Your task to perform on an android device: My son Andreas Wagner is living in Berlin, Germany, I want to discuss something on phone call, but I don't want to disturb him during his sleeping time, so view the time for Berlin, Germany in the clock app.
Image 0: 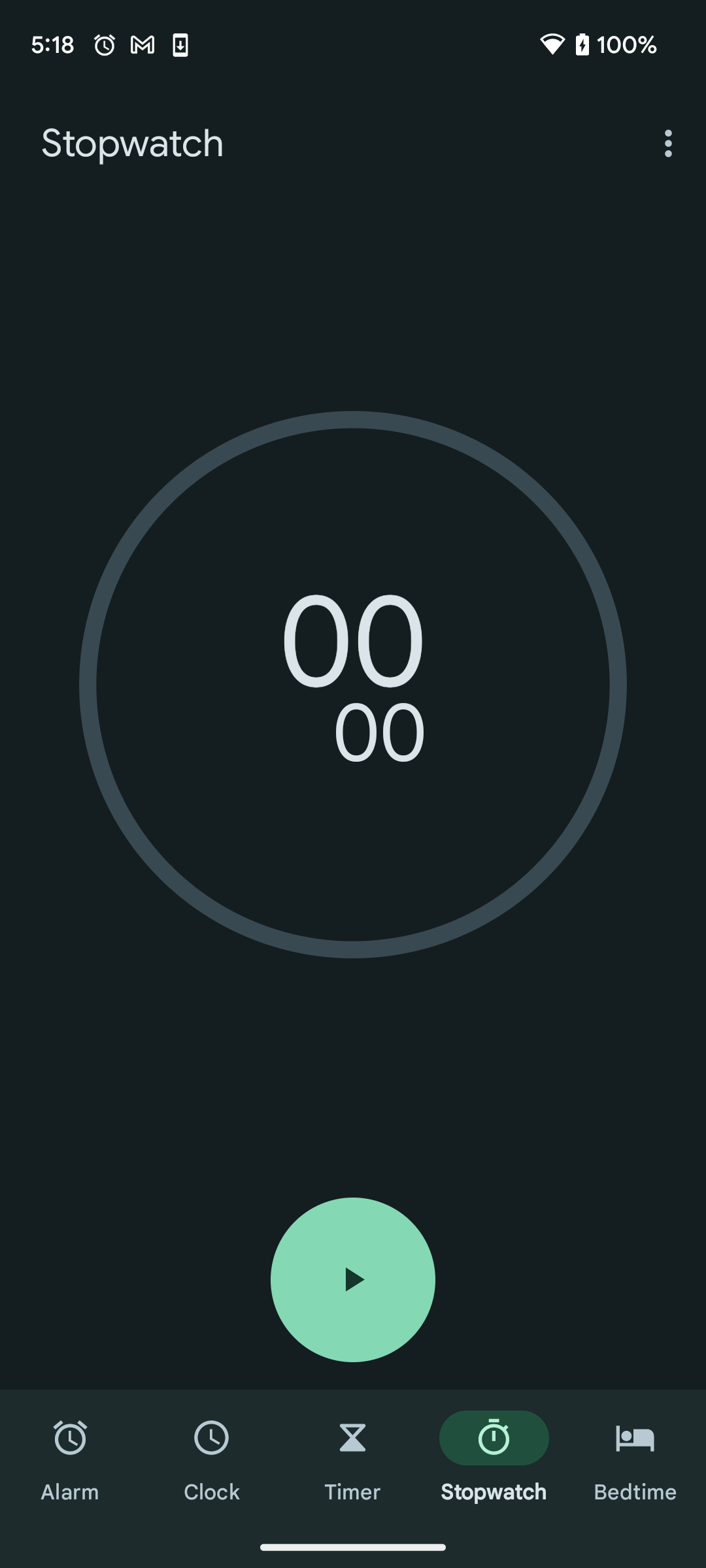
Click on the Clock tab at the bottom of the screen to view the time for Berlin, Germany
Step 0: click (212, 1458)
Image 1: 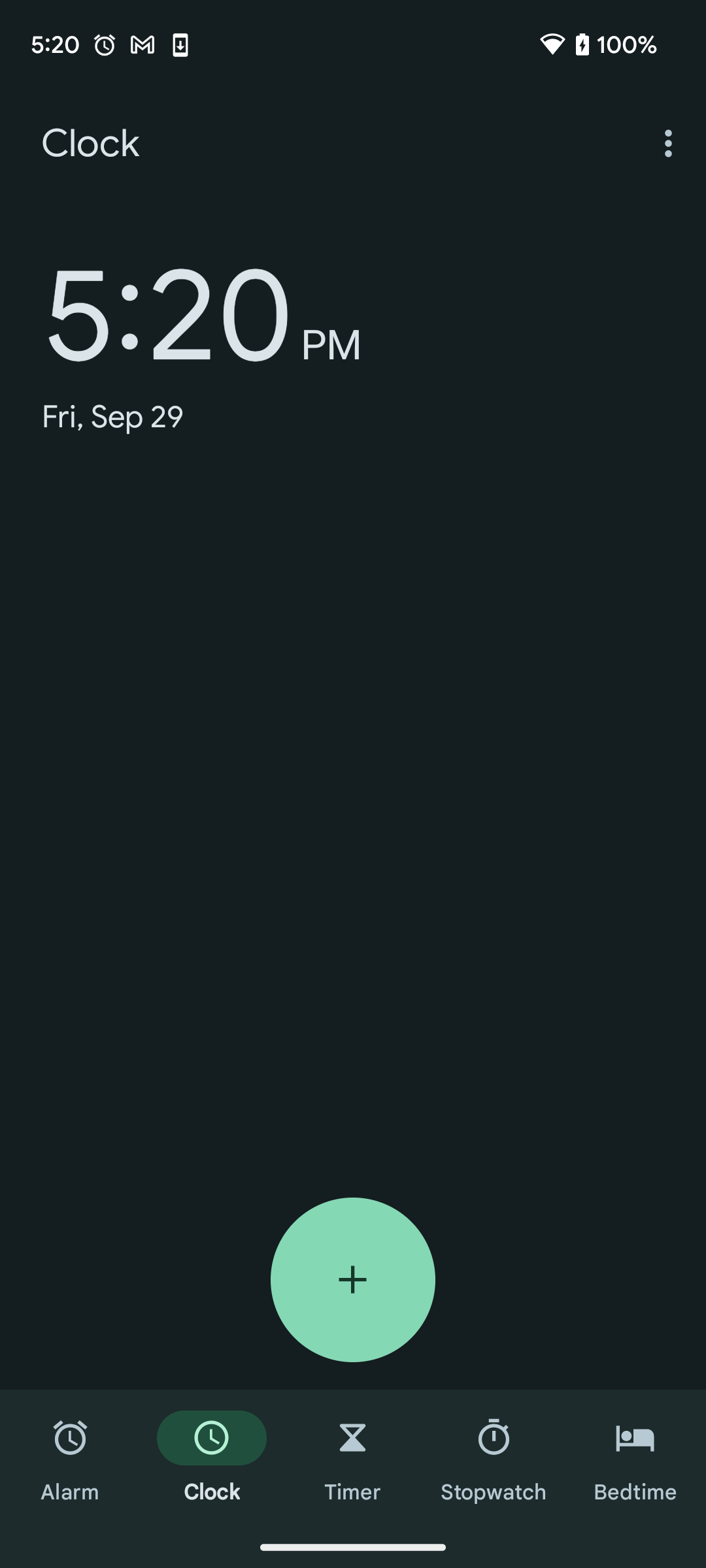
Click on the plus icon at the bottom of the screen to search the city name 
Step 1: click (353, 1279)
Image 2: 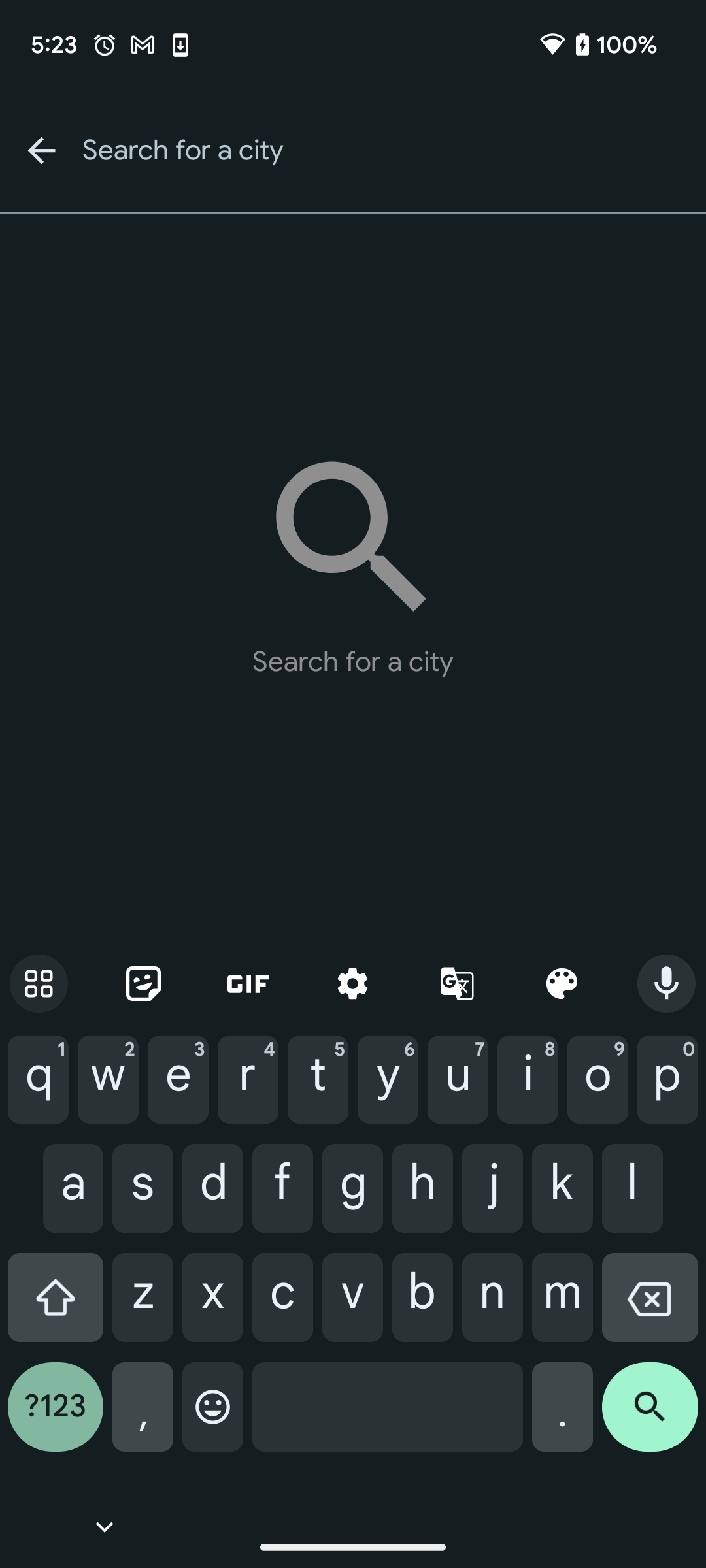
Type Berlin, Germany in the search bar at the top of the screen
Step 2: type "Berlin, Germany"
Image 3: 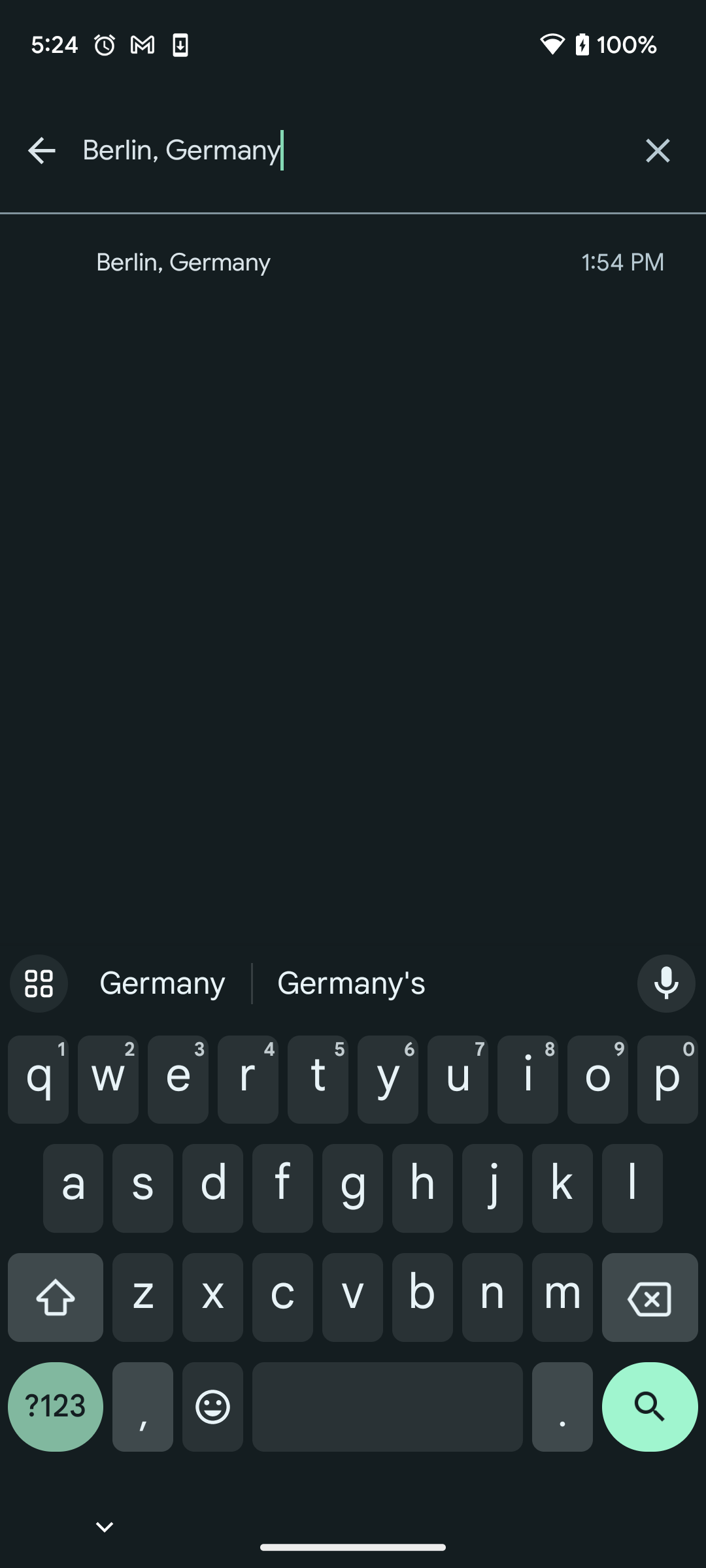
Click on the search icon at the bottom right corner of the screen to view the search result
Step 3: click (650, 1417)
Image 4: 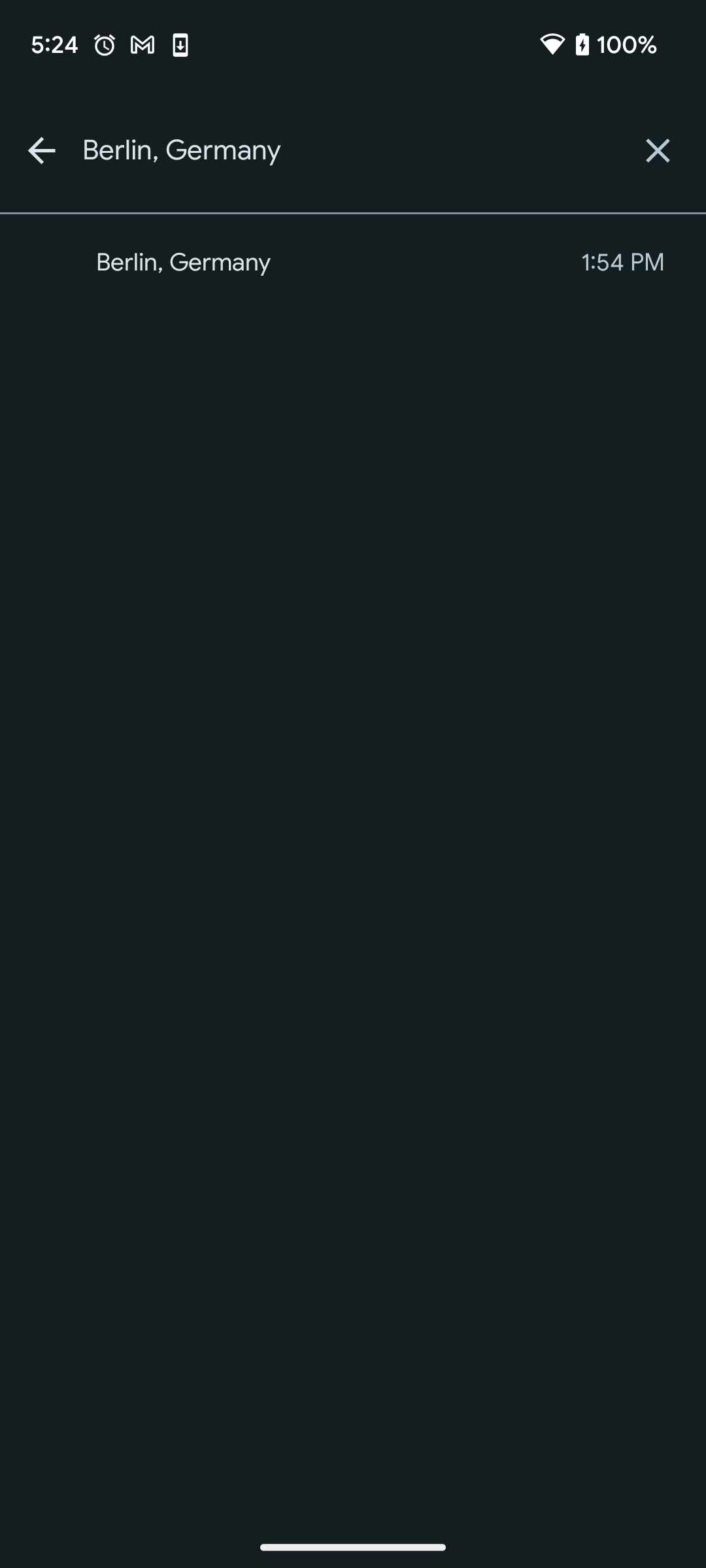
Click on the first suggested option to view the time 
Step 4: click (311, 262)